Your task to perform on an android device: I'd like to upload the Book Report-3.pptx file to the OneDrive app because I'm switching mobile devices.
Image 1: 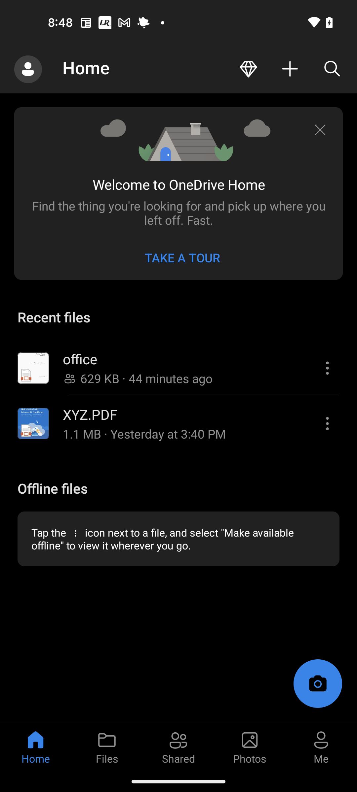
Click on the plus icon at the top right side
Step 1: click (290, 69)
Image 2: 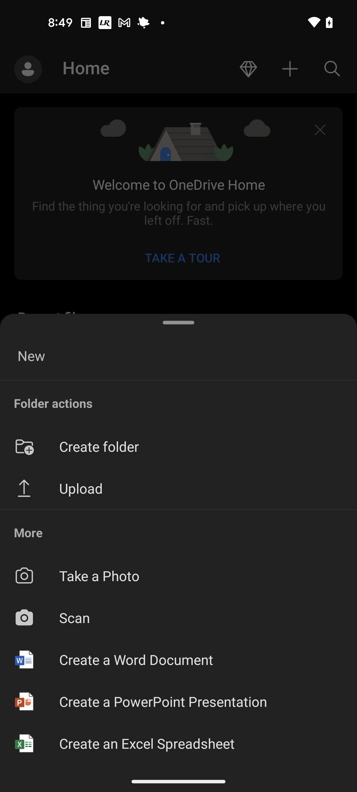
Click on the Upload option
Step 2: click (202, 488)
Image 3: 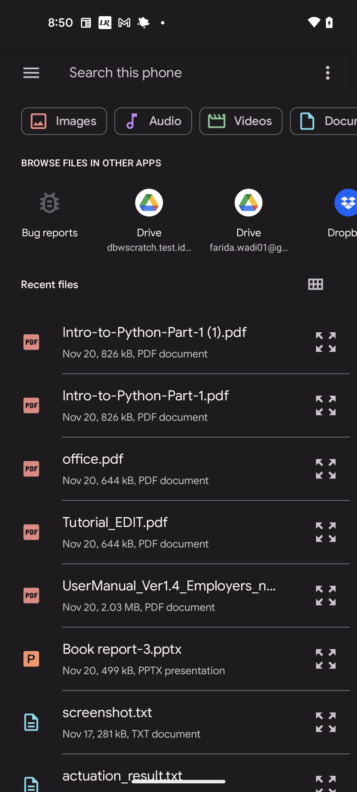
Click on the Book report-3.pptx file
Step 3: click (122, 649)
Image 4: 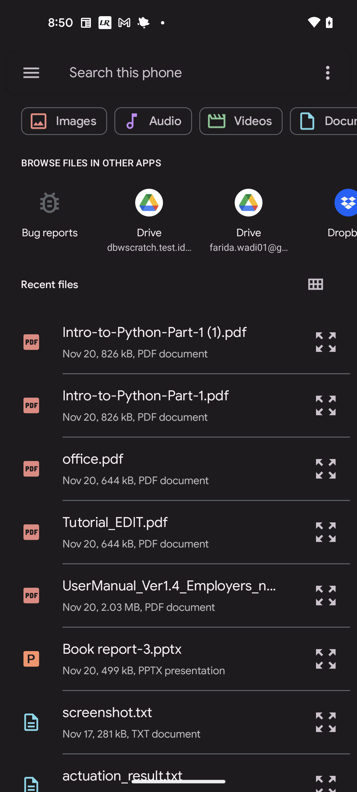
Click on the Book report-3.pptx file
Step 4: wait